Your task to perform on an android device: Open the document "Office Meeting document 2022" for me on the Docs app.
Image 0: 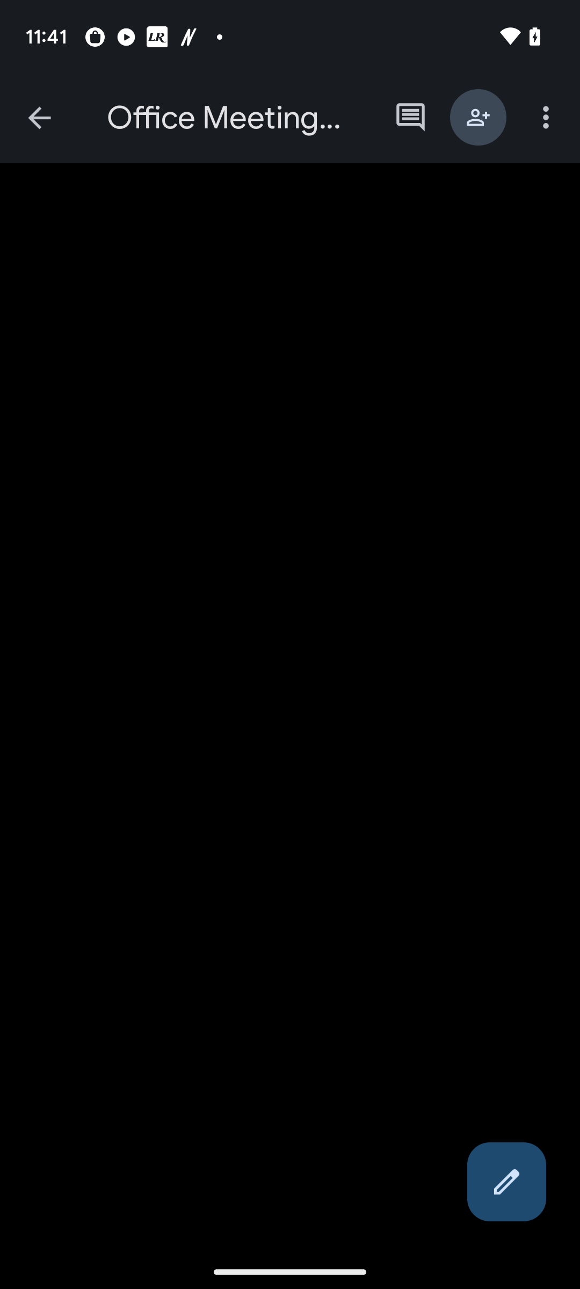
Go back to the previous page.
Step 0: press back button
Image 1: 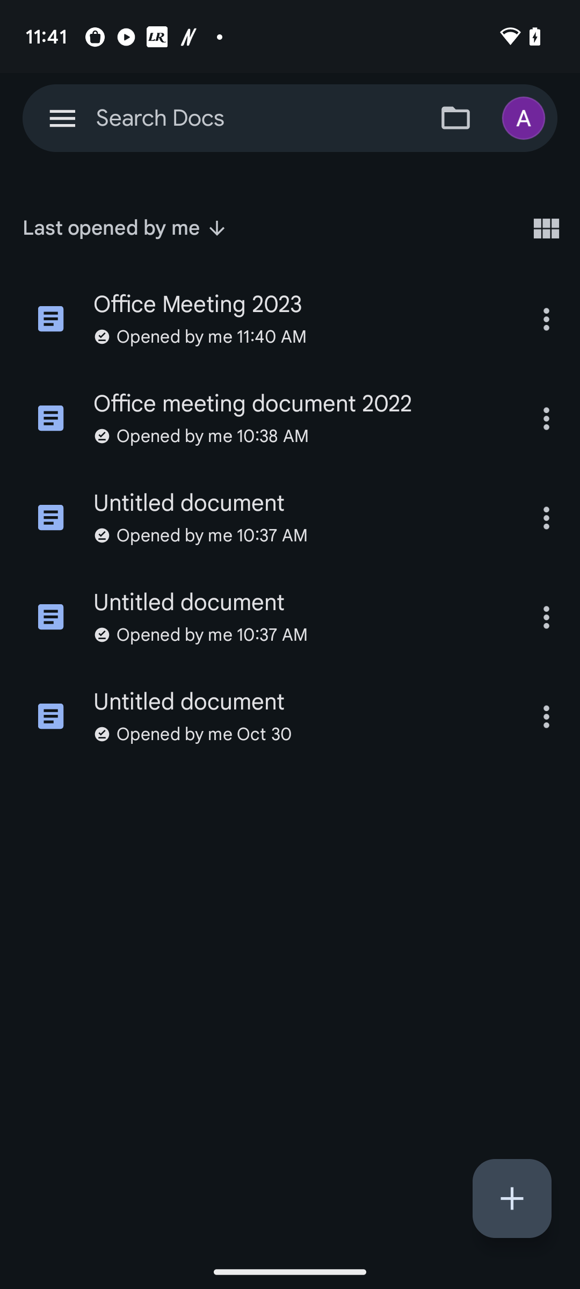
Click on the document "Office Meeting document 2022".
Step 1: click (302, 436)